Your task to perform on an android device: I would like to save this page to my bookmarks for later reference.
Image 0: 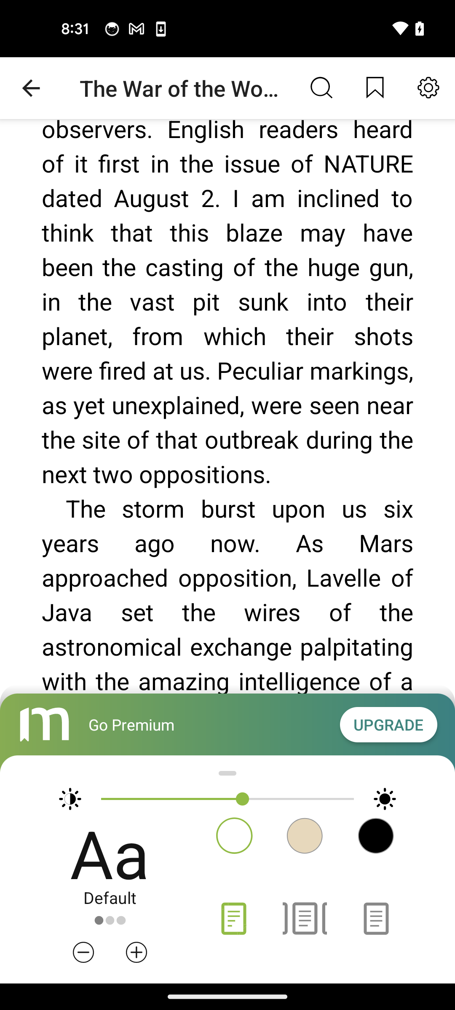
Tap on the bookmark icon at the top of the screen
Step 0: click (375, 88)